Your task to perform on an android device: Search for go to bed reminder in the reminder app.
Image 0: 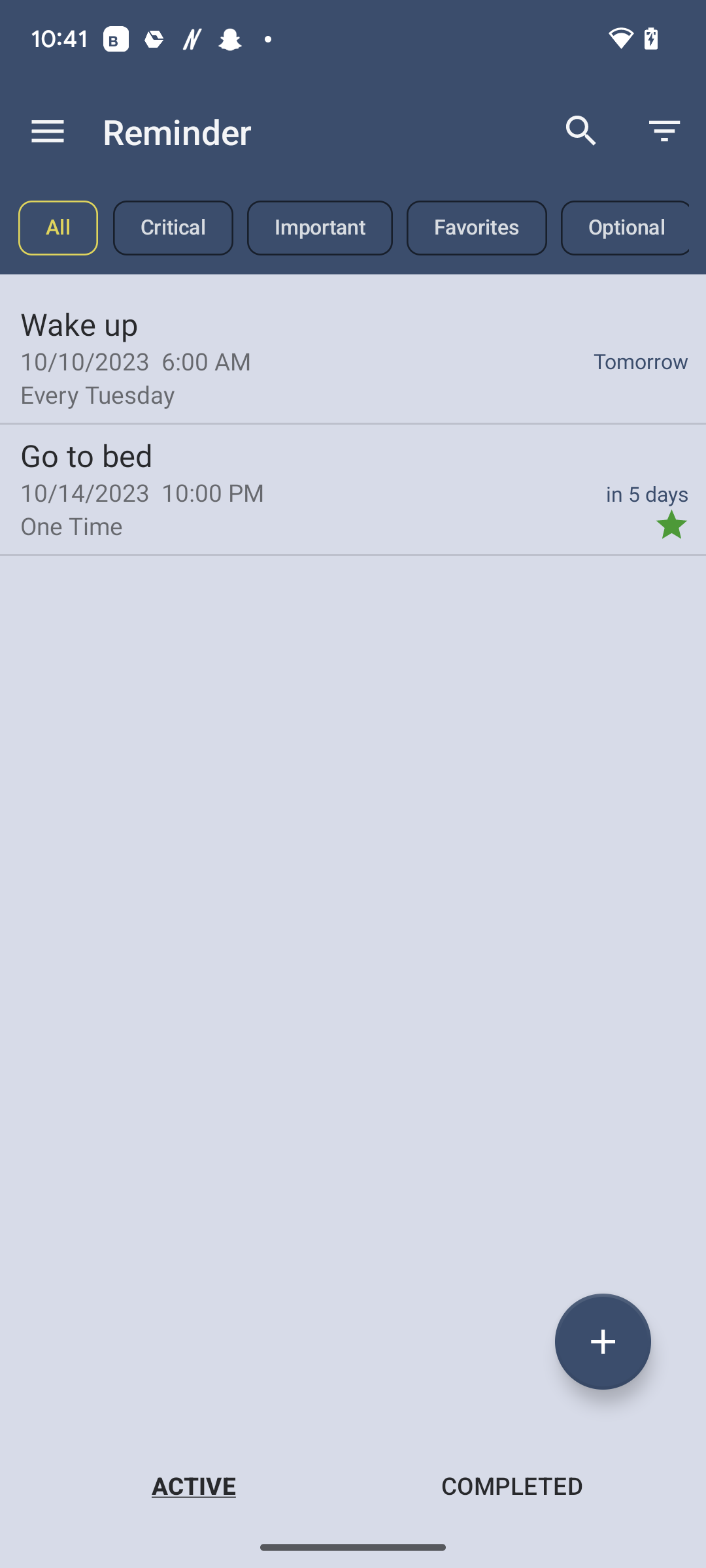
Click on the search icon at the top right side of the screen.
Step 0: click (581, 131)
Image 1: 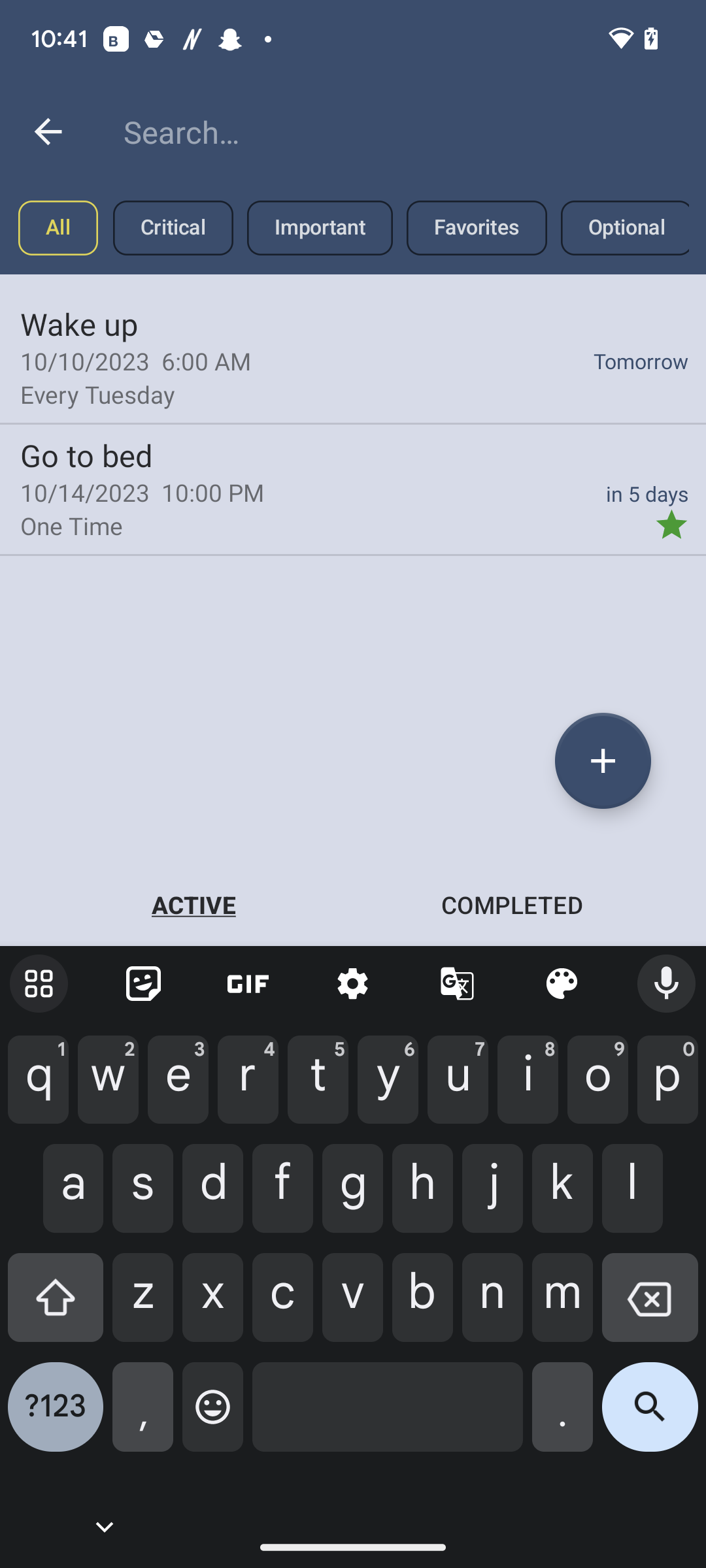
Type Go to bed in the text field.
Step 1: type "Go to bed"
Image 2: 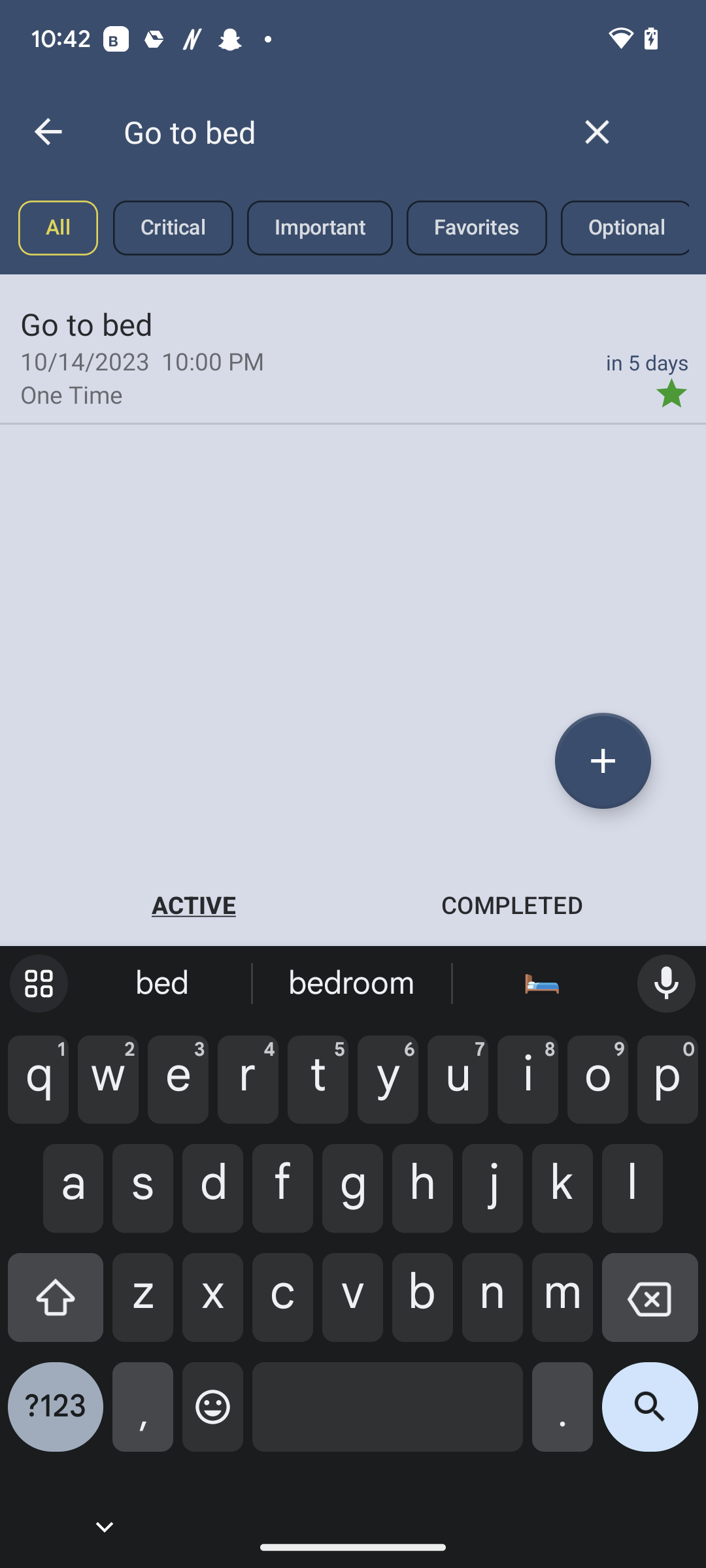
Click on the search icon at the bottom right corner of the screen.
Step 2: click (650, 1417)